Your task to perform on an android device: Save an existing Birthday Invitation docs file in the Word Office.
Image 0: 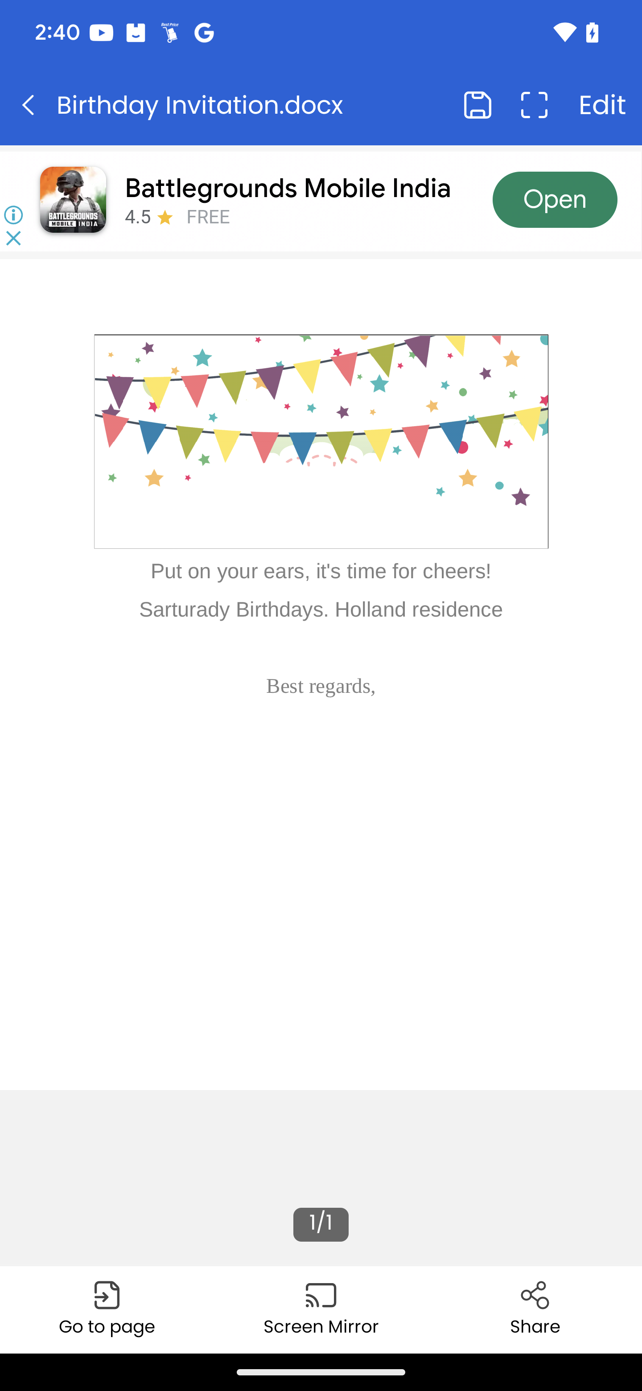
Click on the save button to save the file
Step 0: click (477, 95)
Image 1: 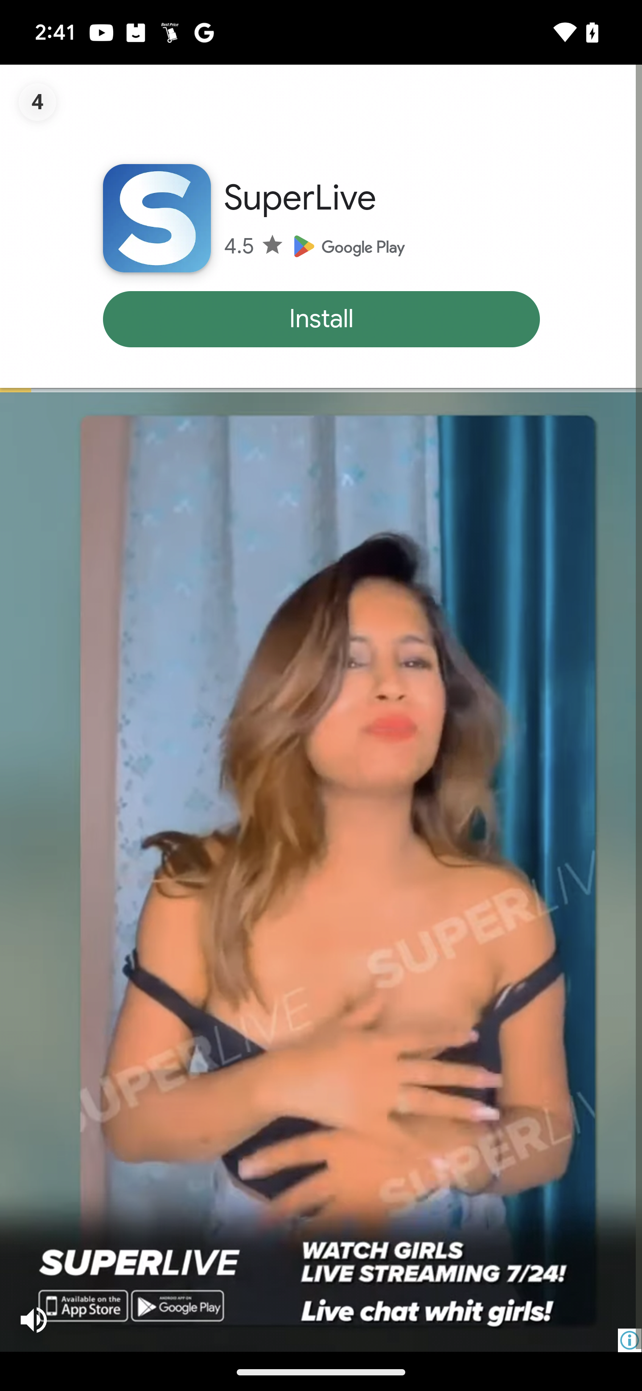
Click on the save button to save the file
Step 1: wait